Your task to perform on an android device: I want to explore my cart to know what type of products saved in my cart, so explore my cart in the Amazon app.
Image 0: 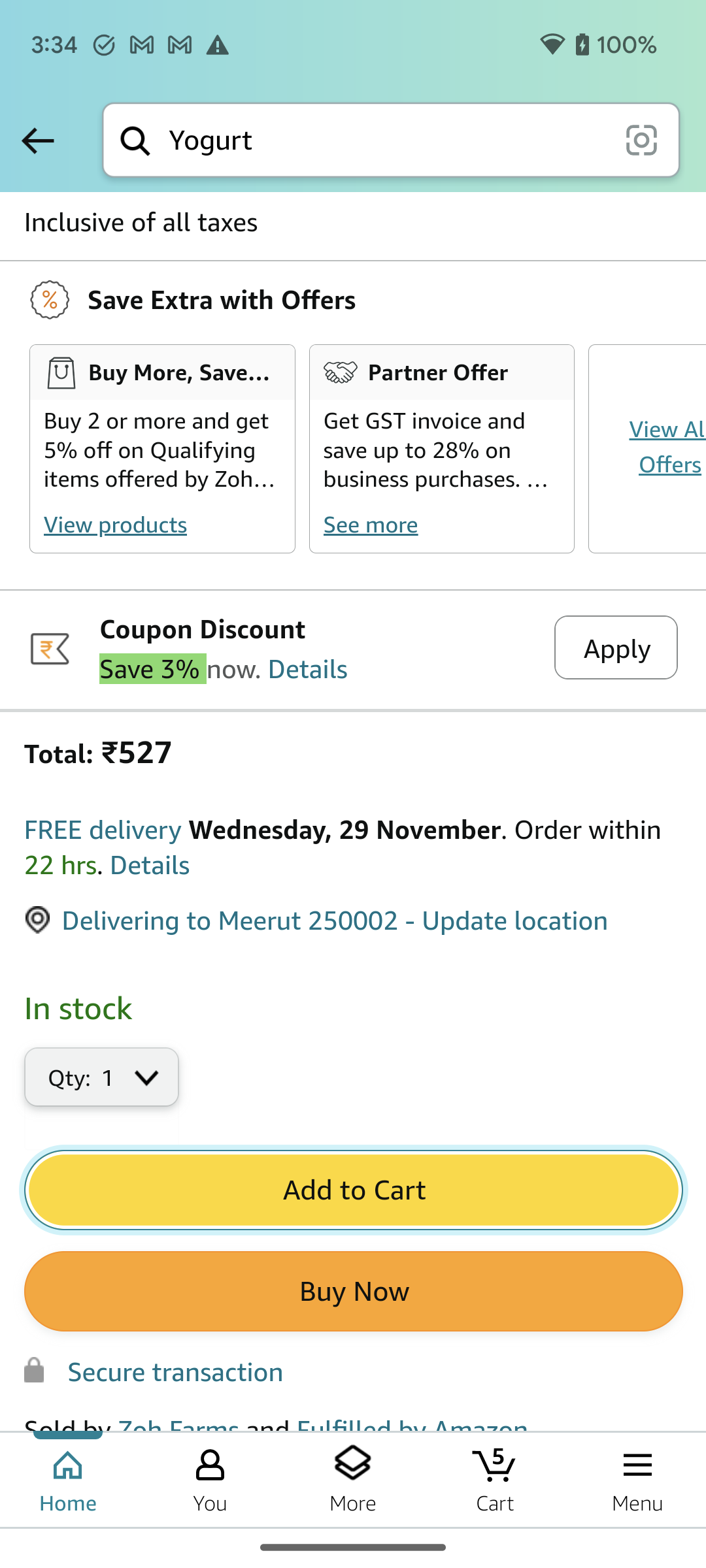
Click on the cart tab at the bottom of the screen to explore my cart.
Step 0: click (495, 1479)